Your task to perform on an android device: I want to find a recipe for how to cook apple pie on the Yummly app, as it's one of my favorite desserts that I wish to cook this weekend.
Image 0: 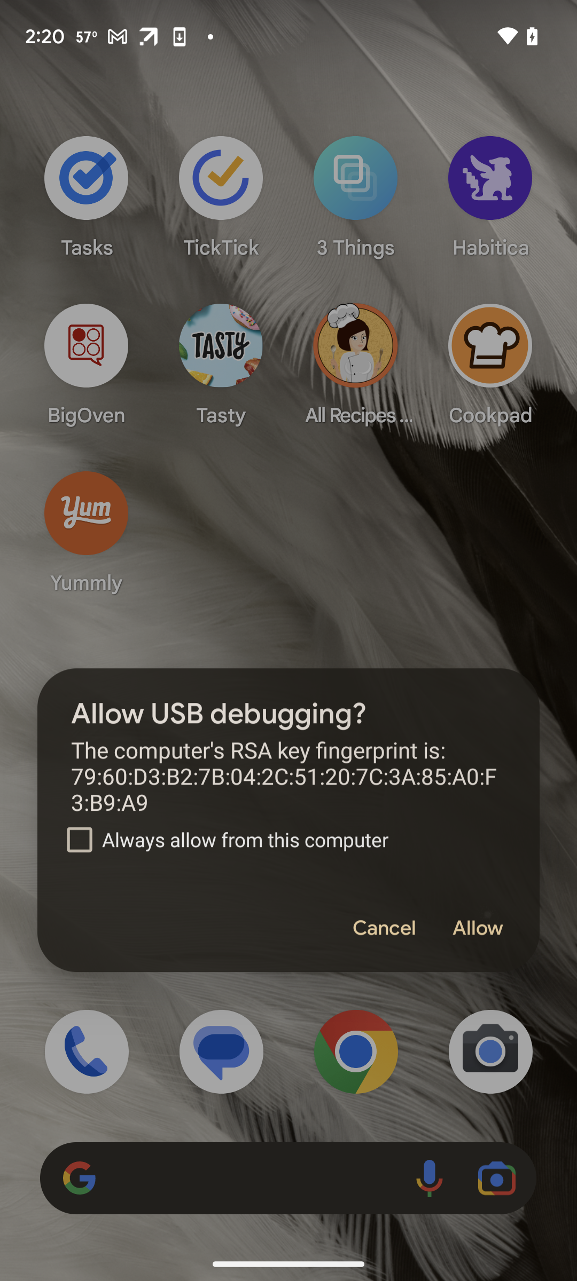
Open Yummly app
Step 0: open app "Yummly"
Image 1: 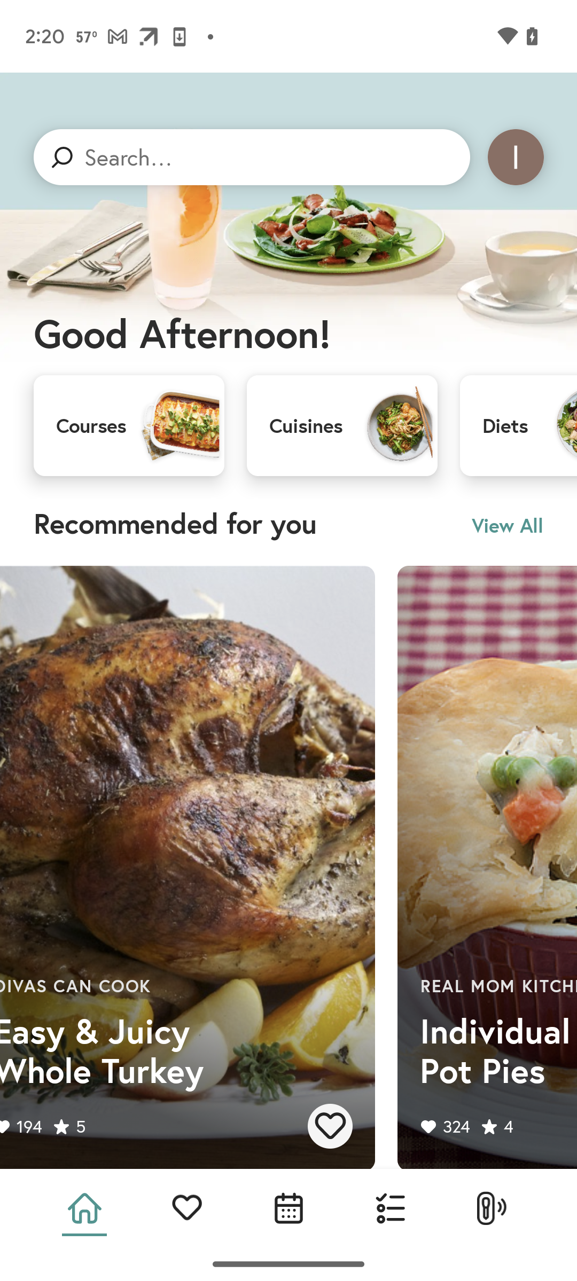
Click on the search box
Step 1: click (129, 157)
Image 2: 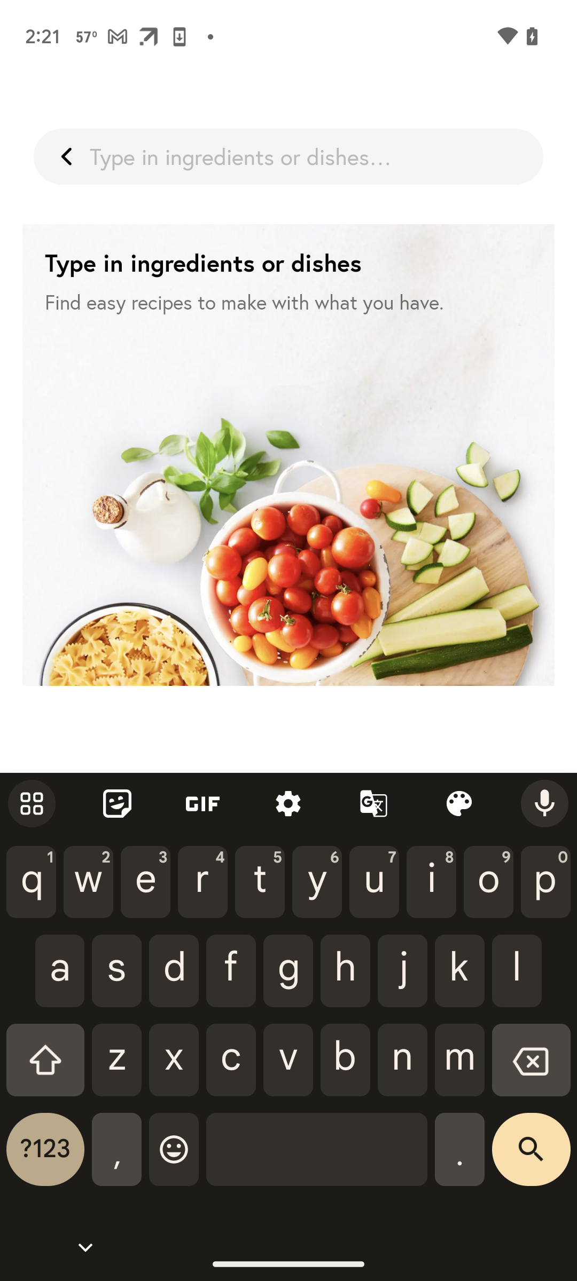
Type Apple pie
Step 2: type "Apple pie"
Image 3: 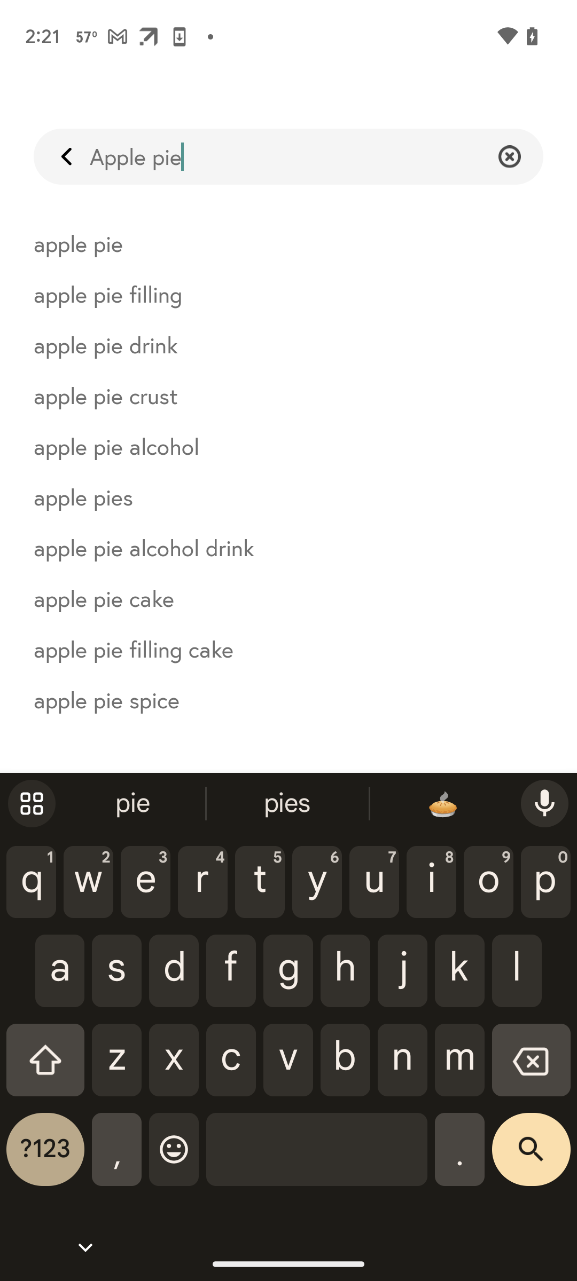
Select Apple pie
Step 3: click (288, 243)
Image 4: 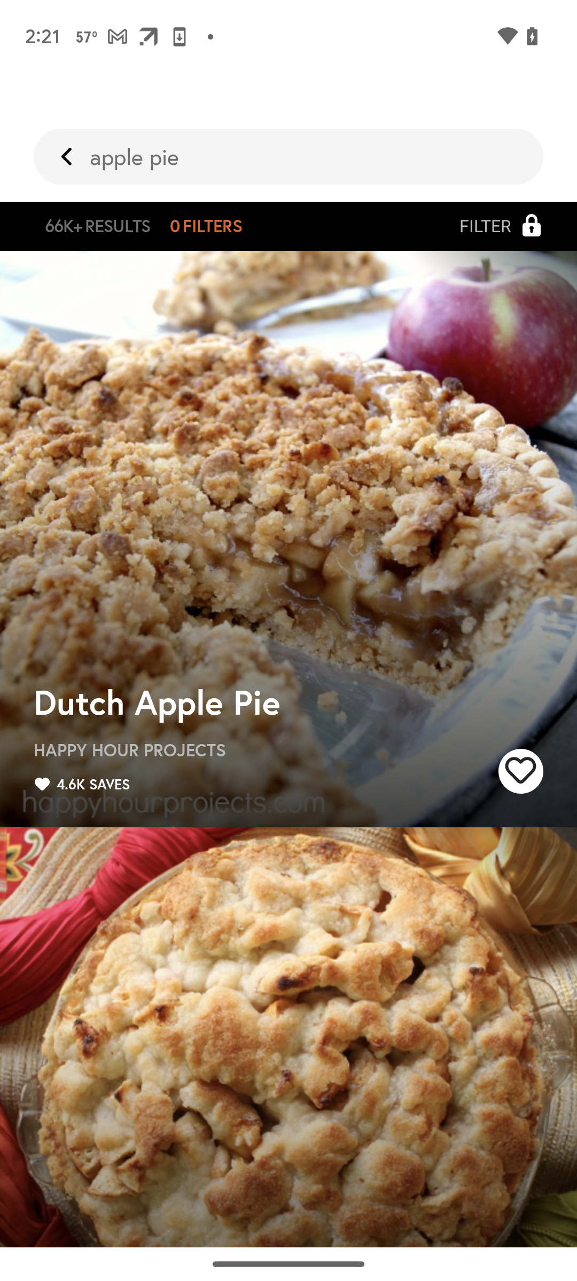
Swipe up
Step 4: scroll down
Image 5: 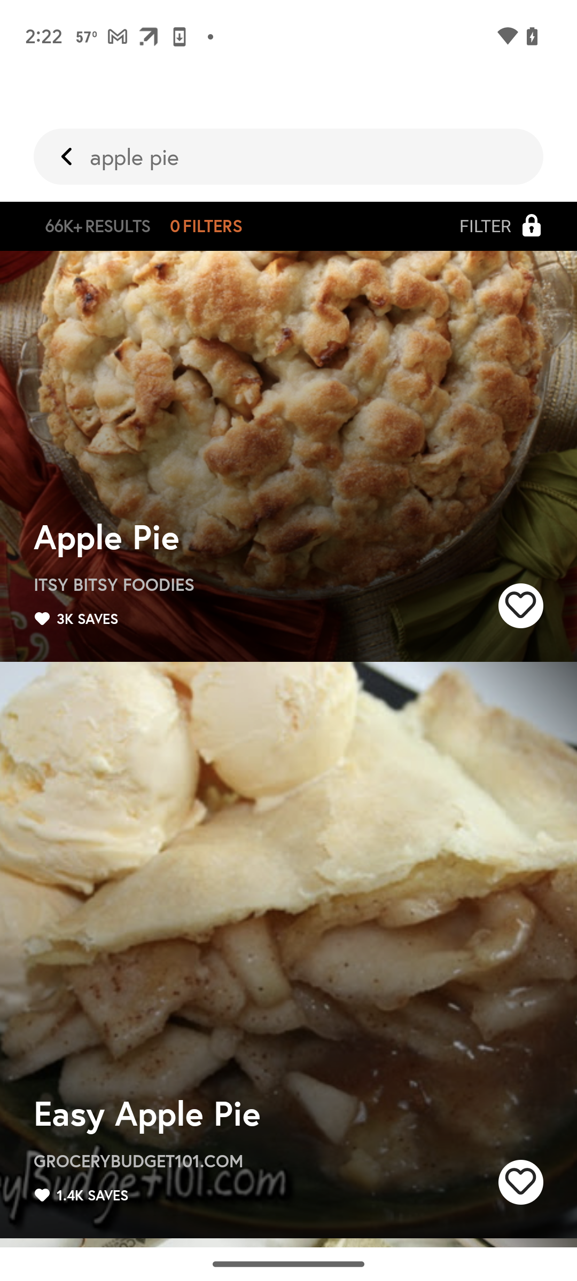
Click on apple pie
Step 5: click (253, 451)